Your task to perform on an android device: I am interested in browsing the Samsung Galaxy Z Flip 5 because I want to see how it looks and how much memory it has, among other things
Image 0: 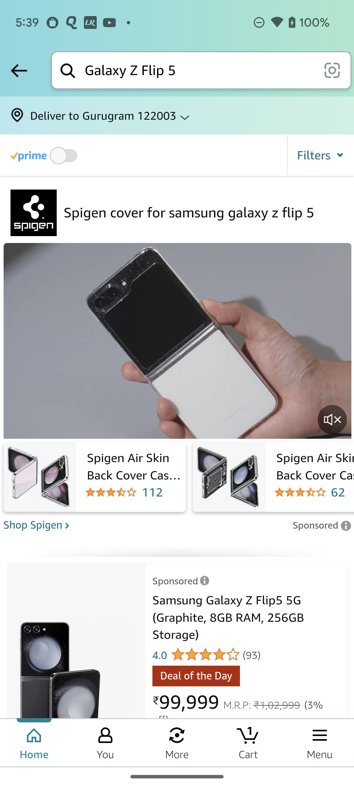
Scroll up to view the phone
Step 0: scroll down
Image 1: 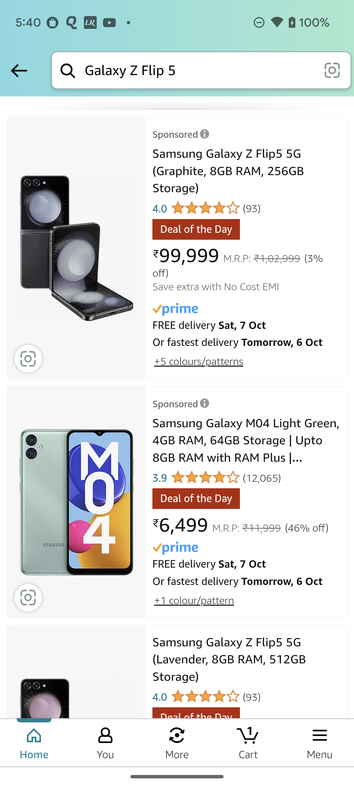
Click on the first phone of samsung
Step 1: click (76, 248)